Your task to perform on an android device: Read Reviews from other shoppers to see what they think about English willow cricket bat grade 1 in ebay app.
Image 0: 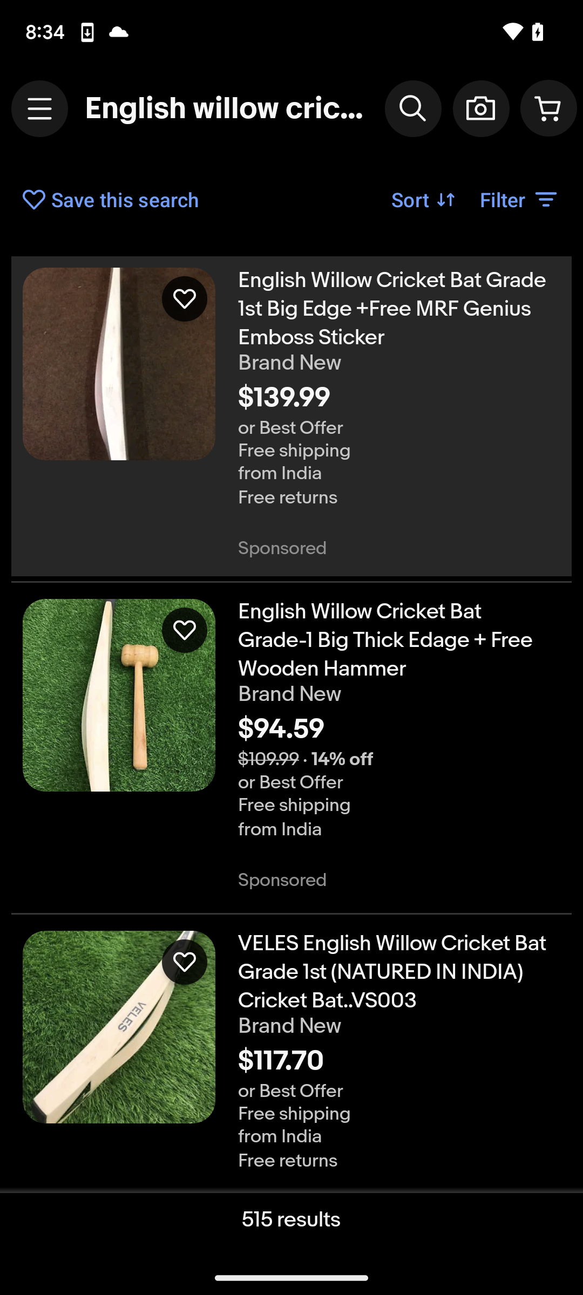
Click on the First Item.
Step 0: click (196, 407)
Image 1: 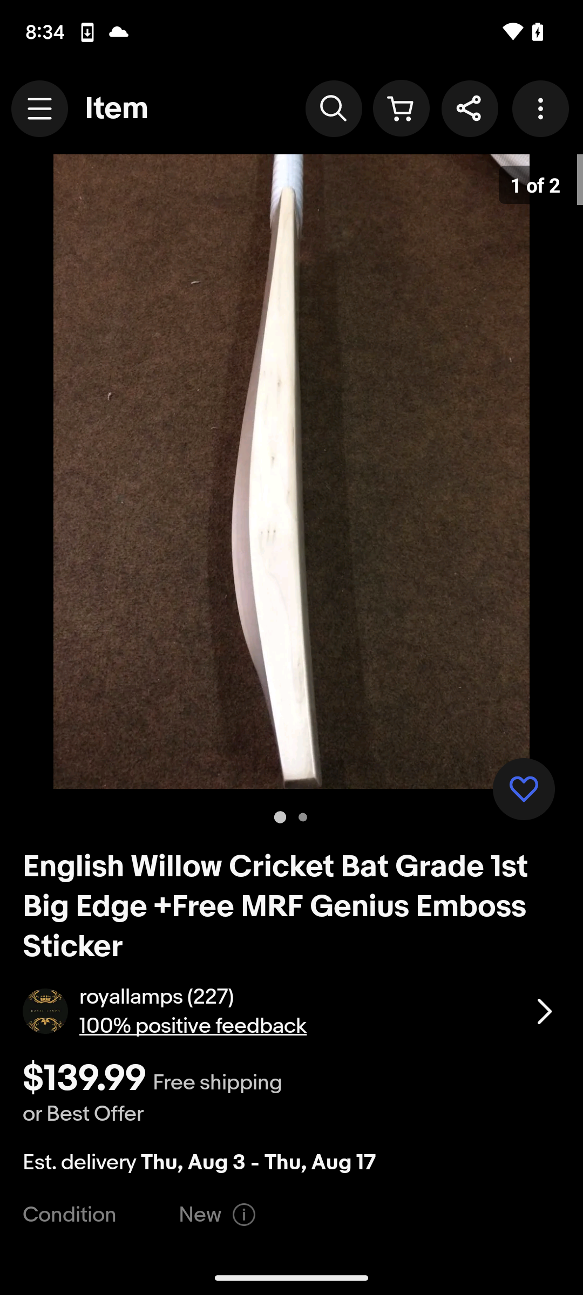
Click on the Right Arrow icon.
Step 1: click (537, 1012)
Image 2: 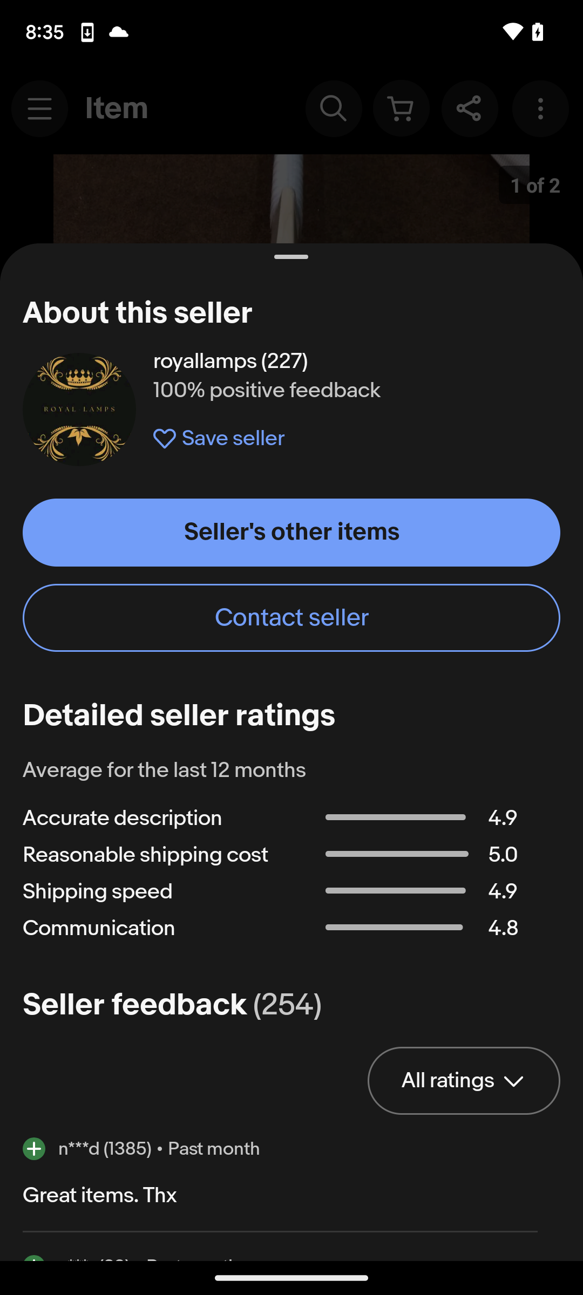
Swipe up.
Step 2: scroll down
Image 3: 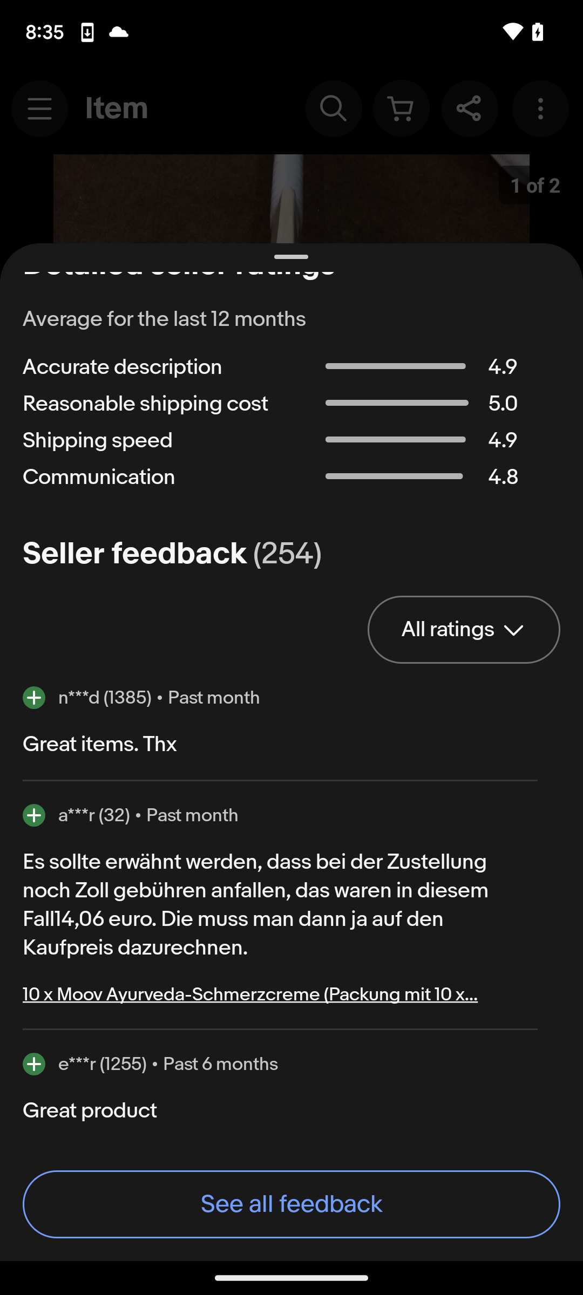
Click on the See all feedback option at the bottom side of the screen.
Step 3: click (291, 1204)